Your task to perform on an android device: I'm in Delhi right now, but I really want to go to my favourite spot, the Taj Mahal, which is in Agra. On November 17, seek trains from Delhi to Agra using the Ixigo Trains app.
Image 0: 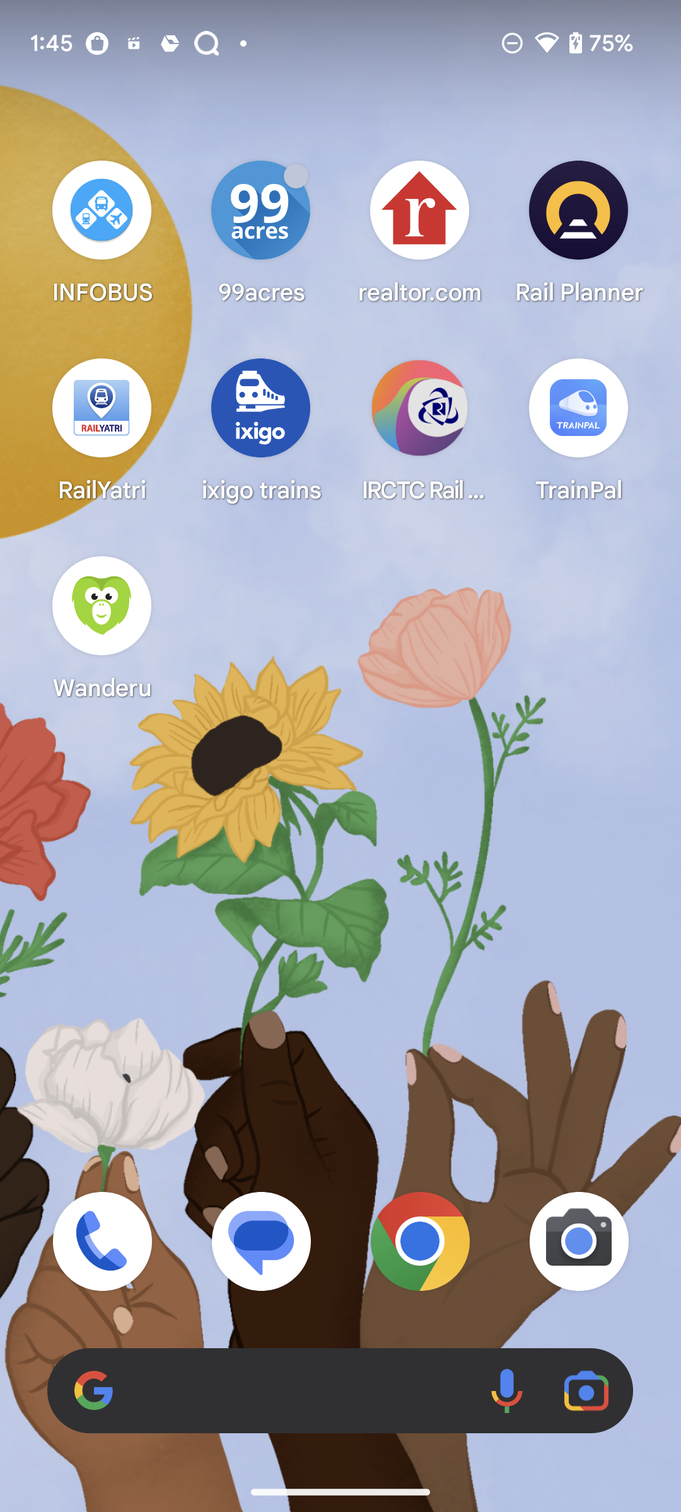
Open Ixigo Trains App
Step 0: open app "ixigo trains"
Image 1: 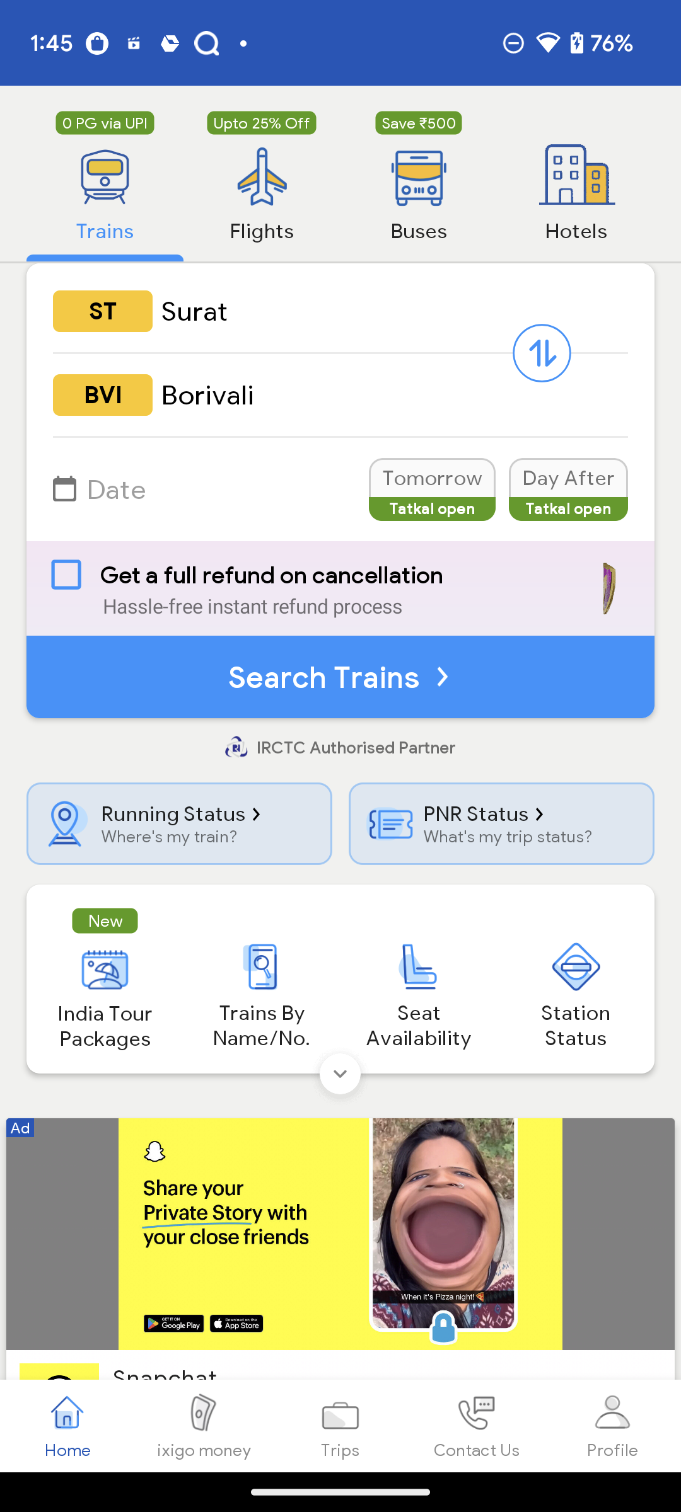
Click on the ST Surat
Step 1: click (394, 311)
Image 2: 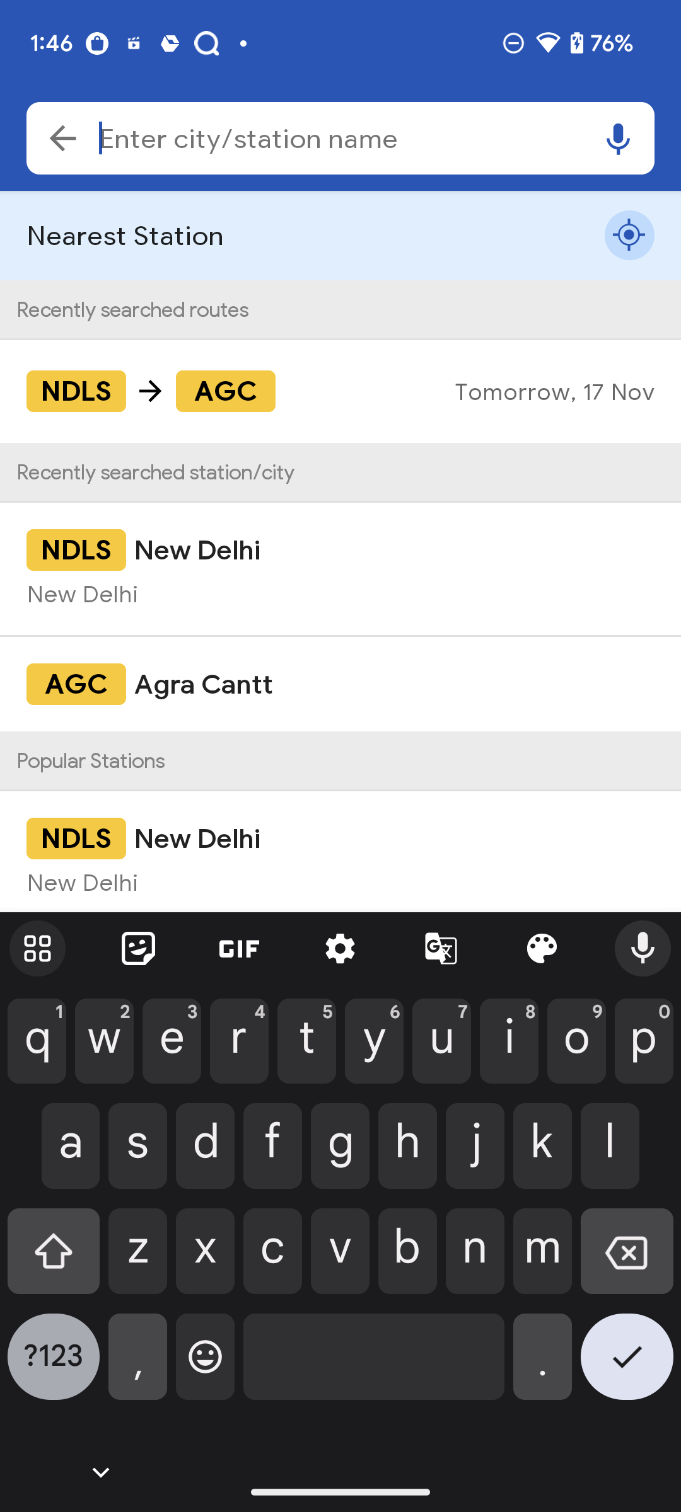
enter city name Delhi
Step 2: type "Delhi"
Image 3: 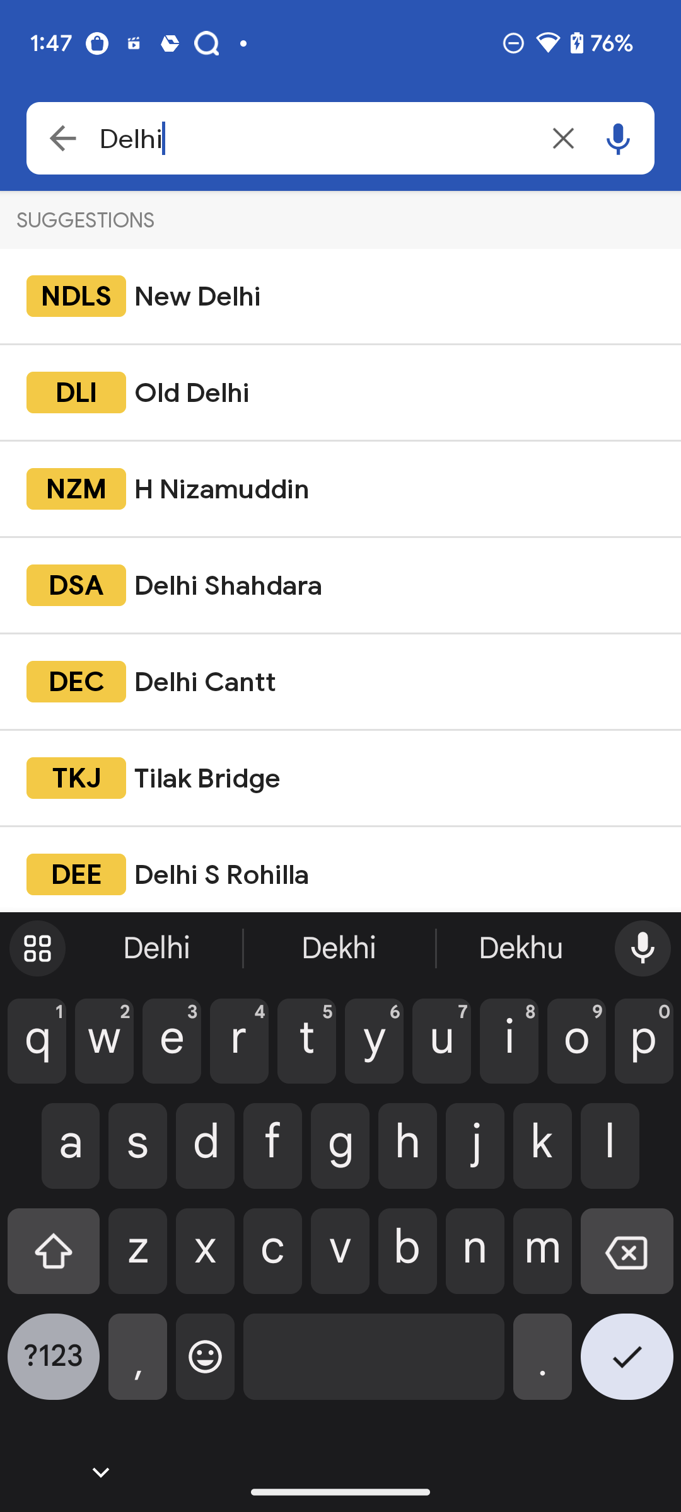
select NDLS New Delhi from suggestions
Step 3: click (197, 295)
Image 4: 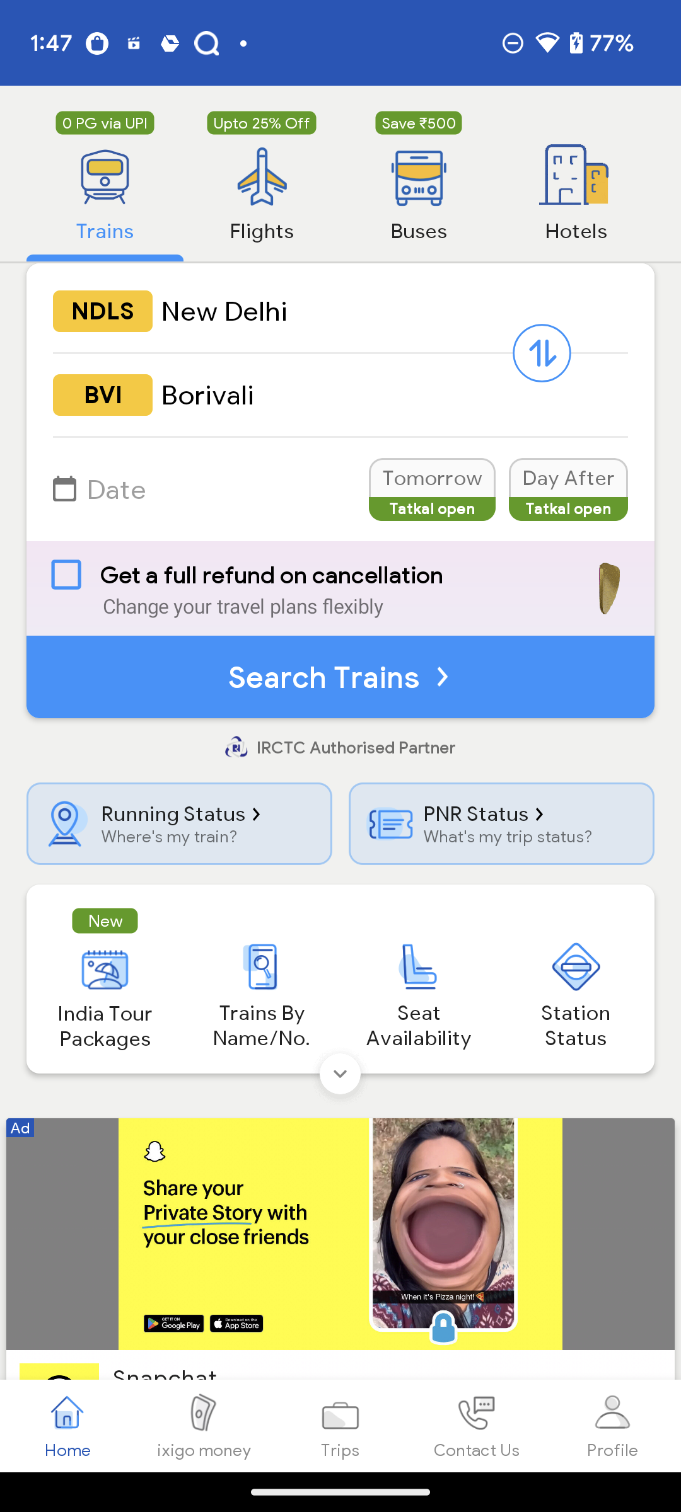
Click on BVI Borivali
Step 4: click (394, 394)
Image 5: 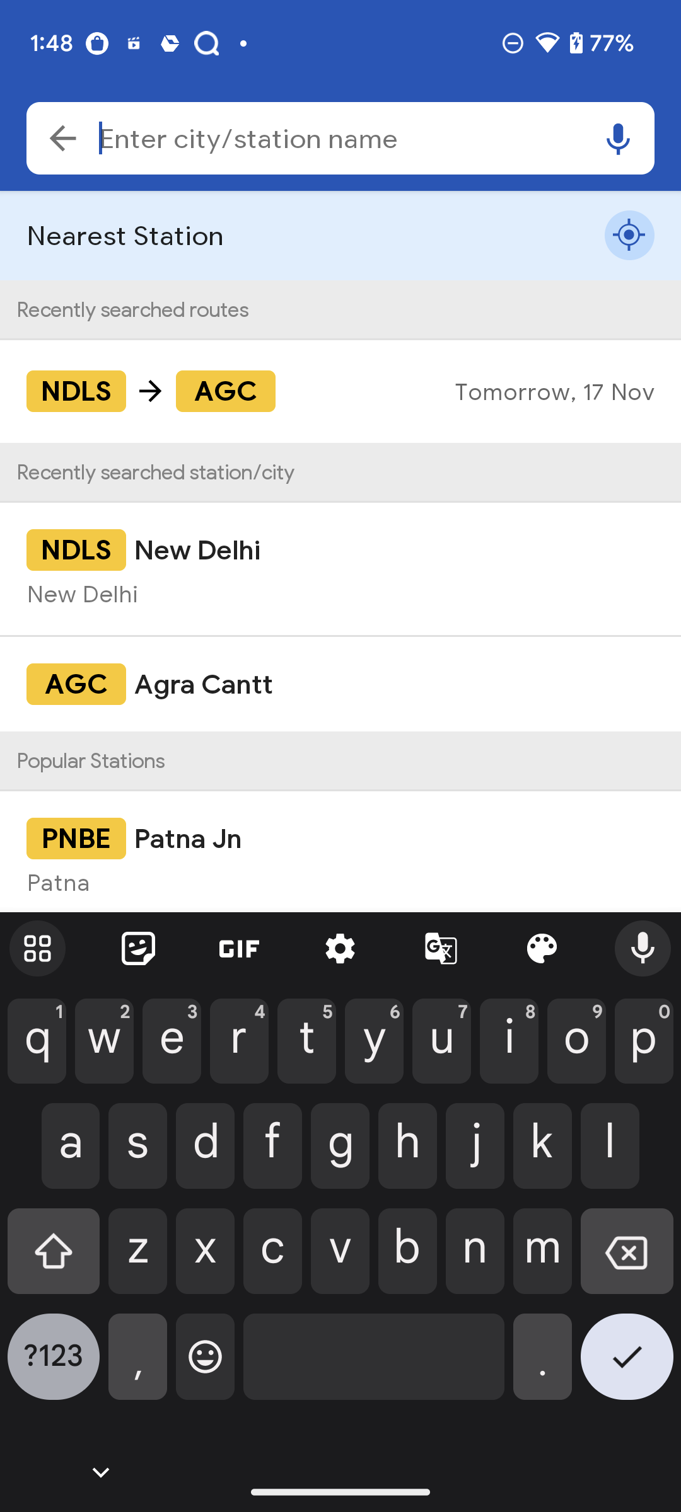
enter city name Agra
Step 5: type "Agra"
Image 6: 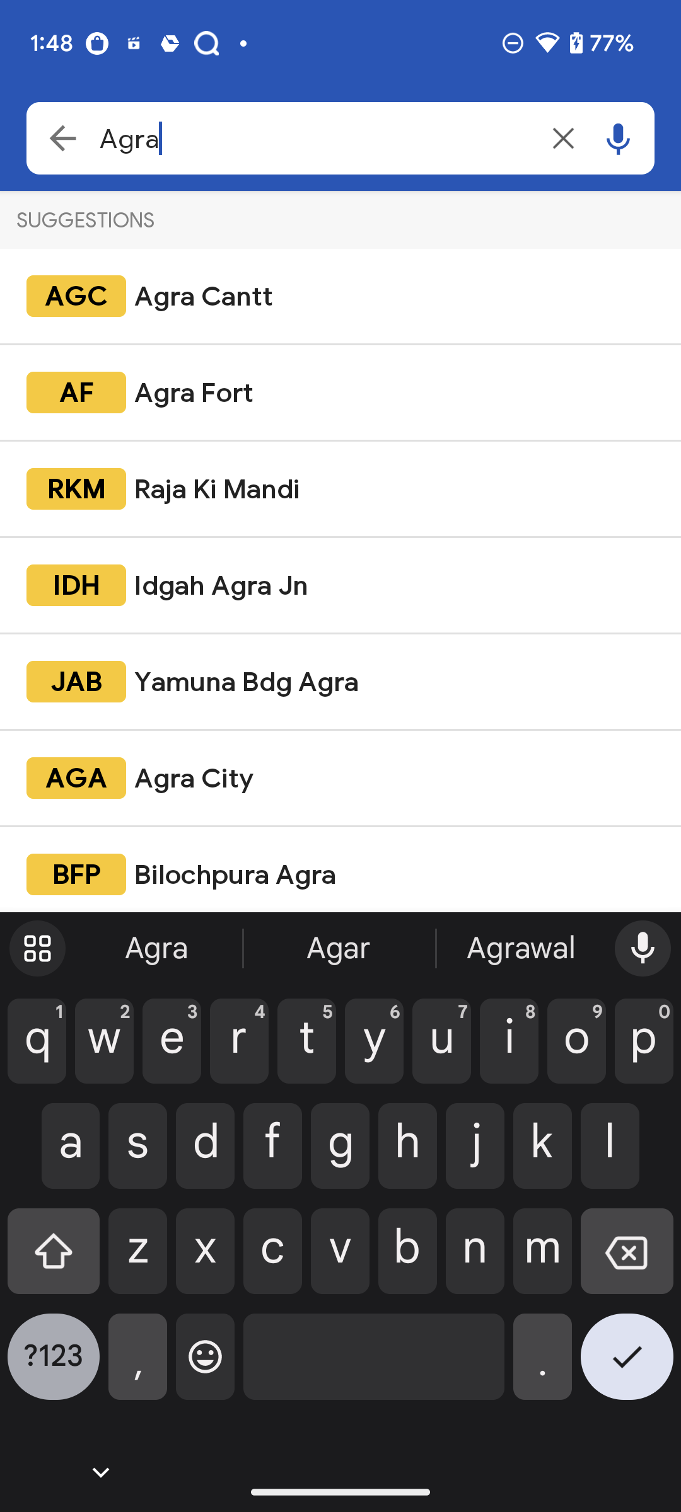
Select AGC Agra Cantt from the suggestions
Step 6: click (204, 295)
Image 7: 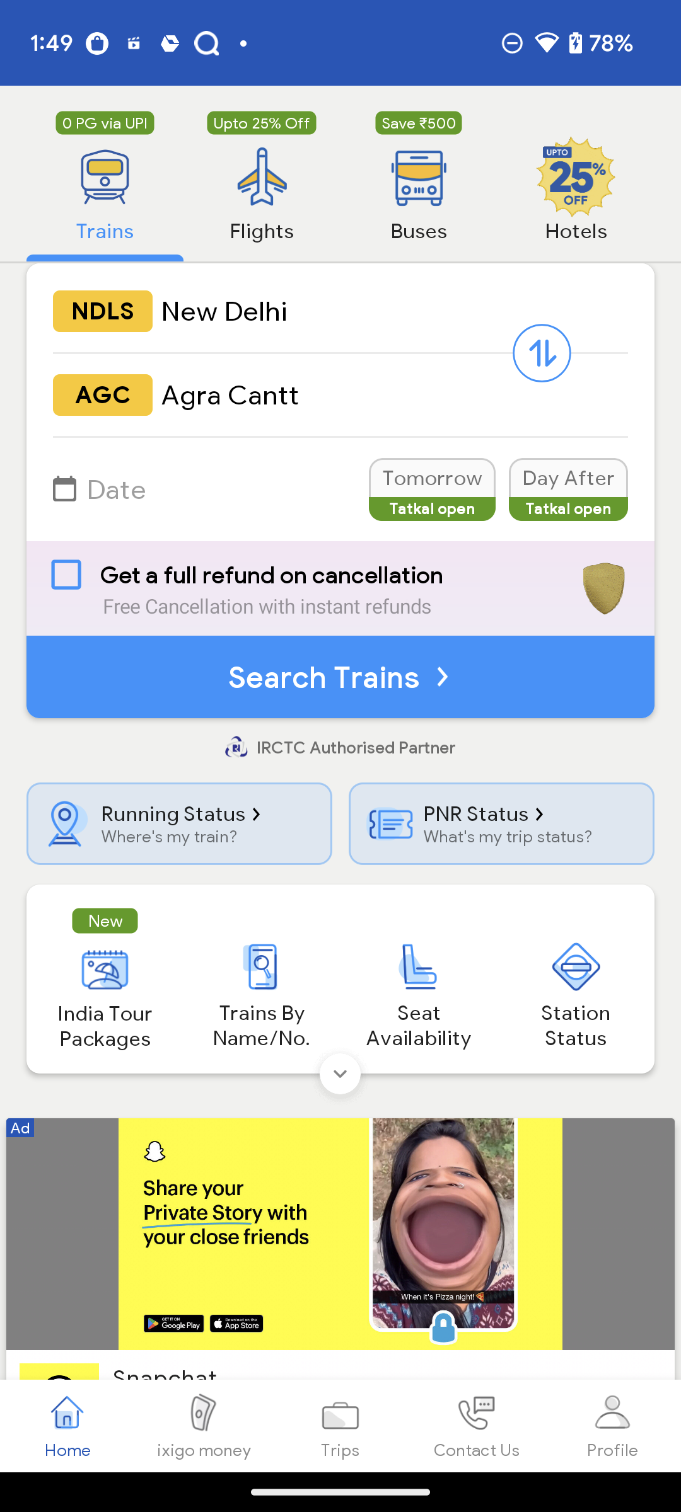
Click on the date section
Step 7: click (158, 489)
Image 8: 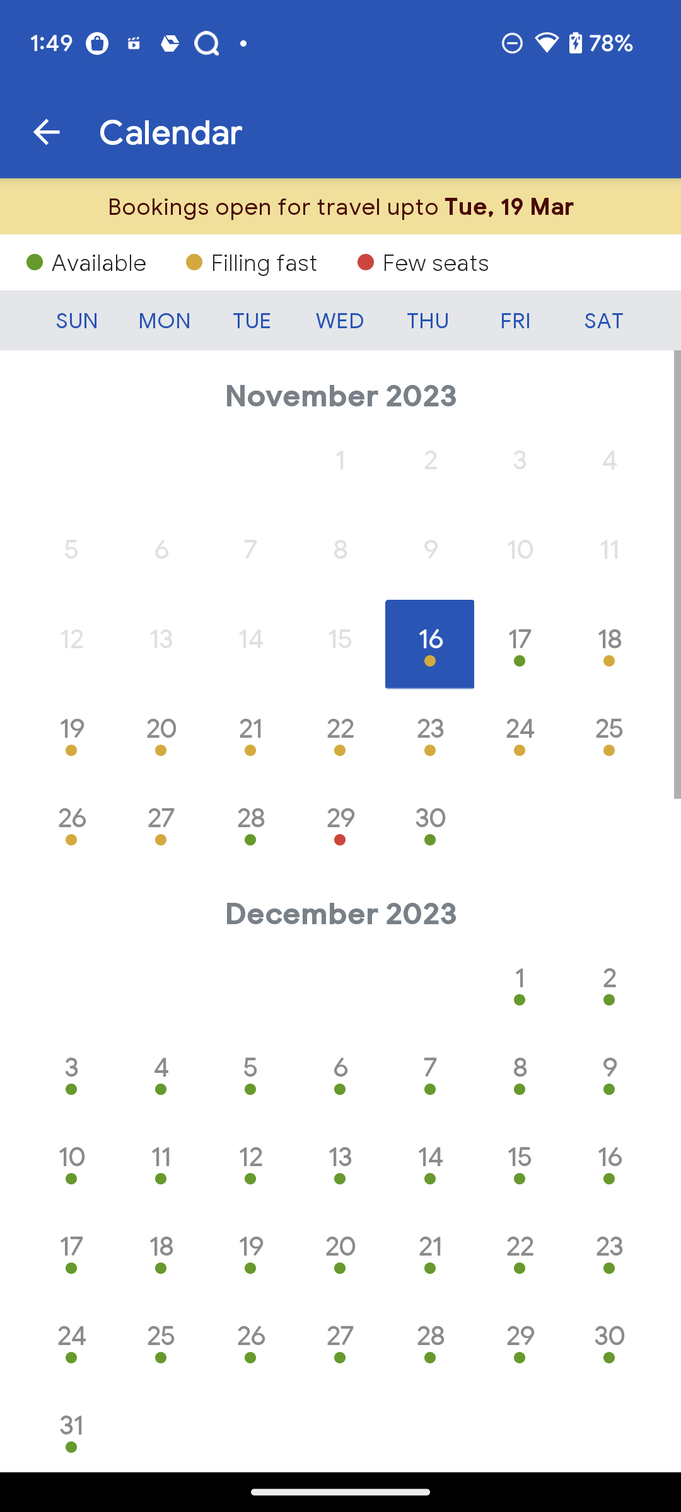
select date as November 17
Step 8: click (520, 638)
Image 9: 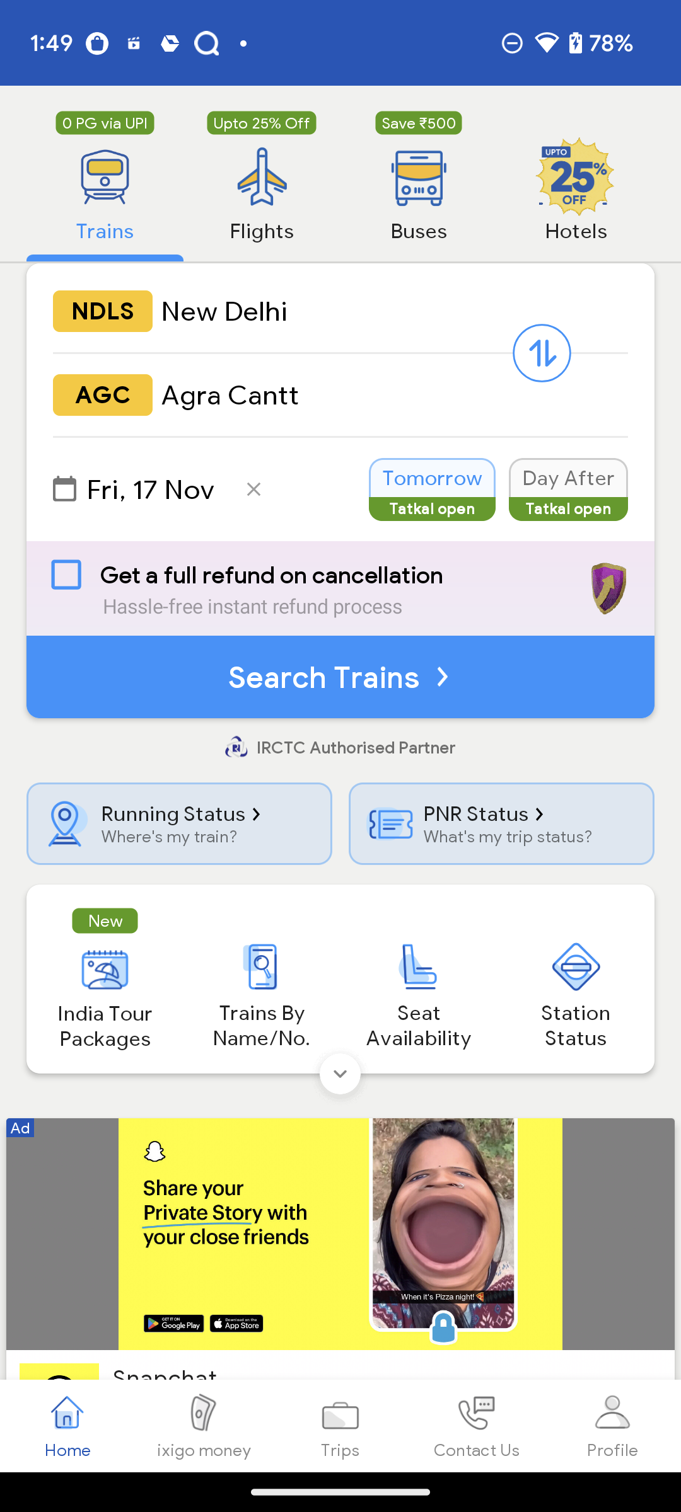
Click on Search Trains option
Step 9: click (323, 677)
Image 10: 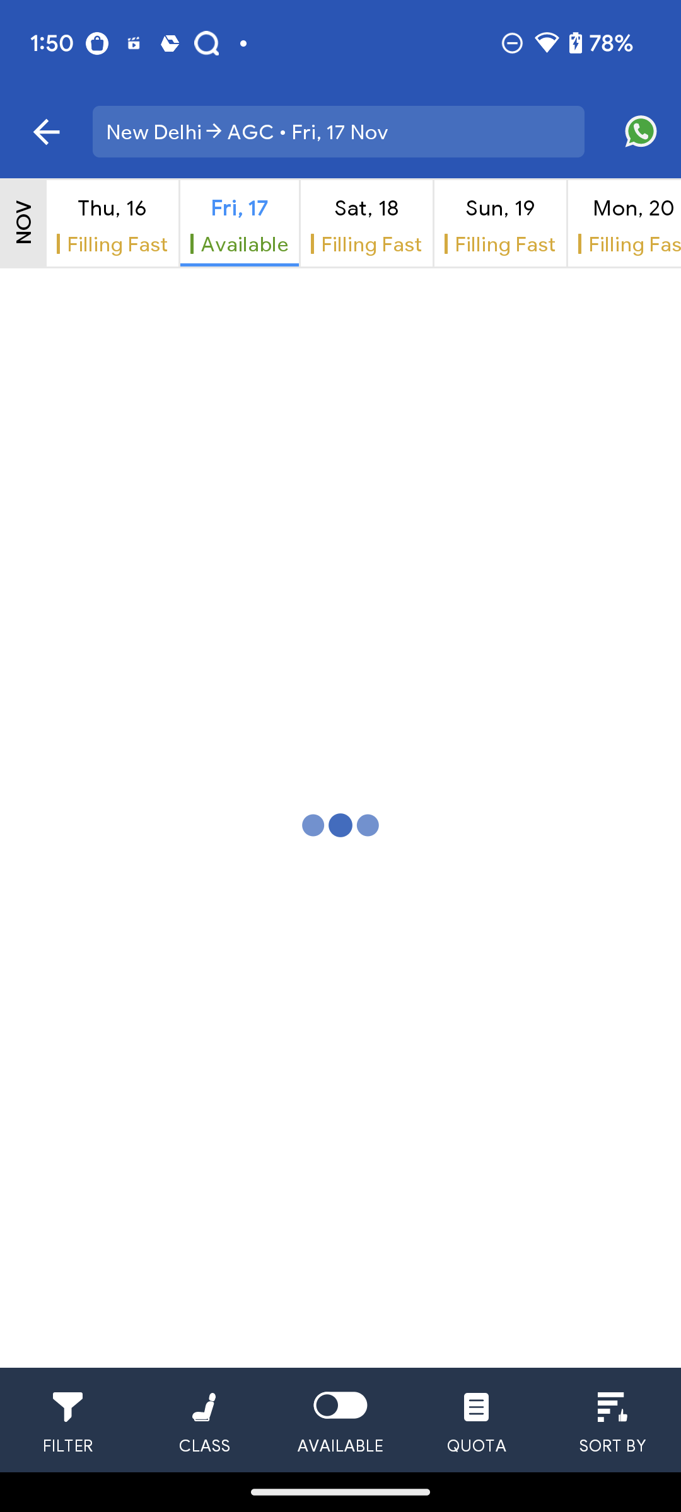
Click on Search Trains option
Step 10: wait